Your task to perform on an android device: I want to buy the apple iphone 14 in Blue 128 GB  search for the same on the Flipkart app.
Image 0: 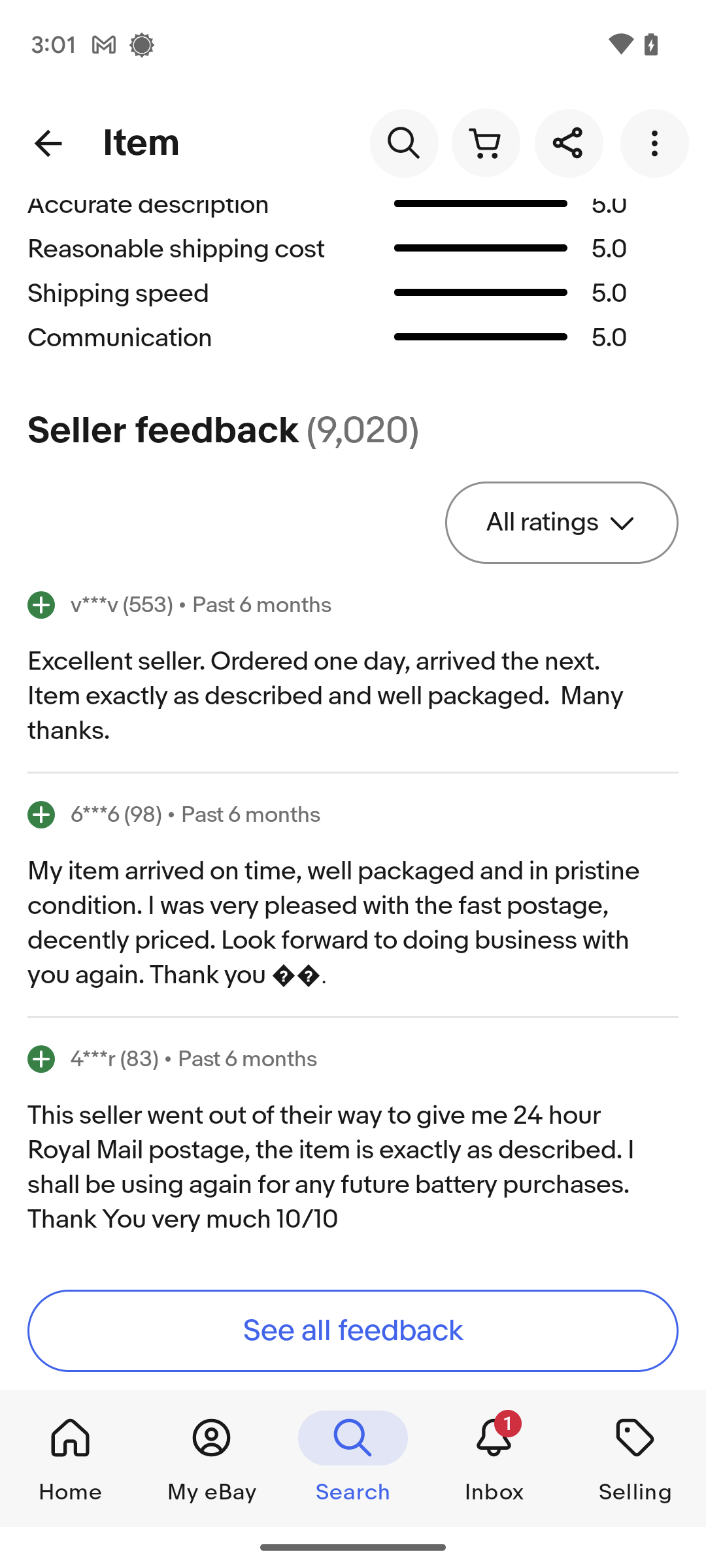
Open the Flipkart app.
Step 0: open app "Flipkart"
Image 1: 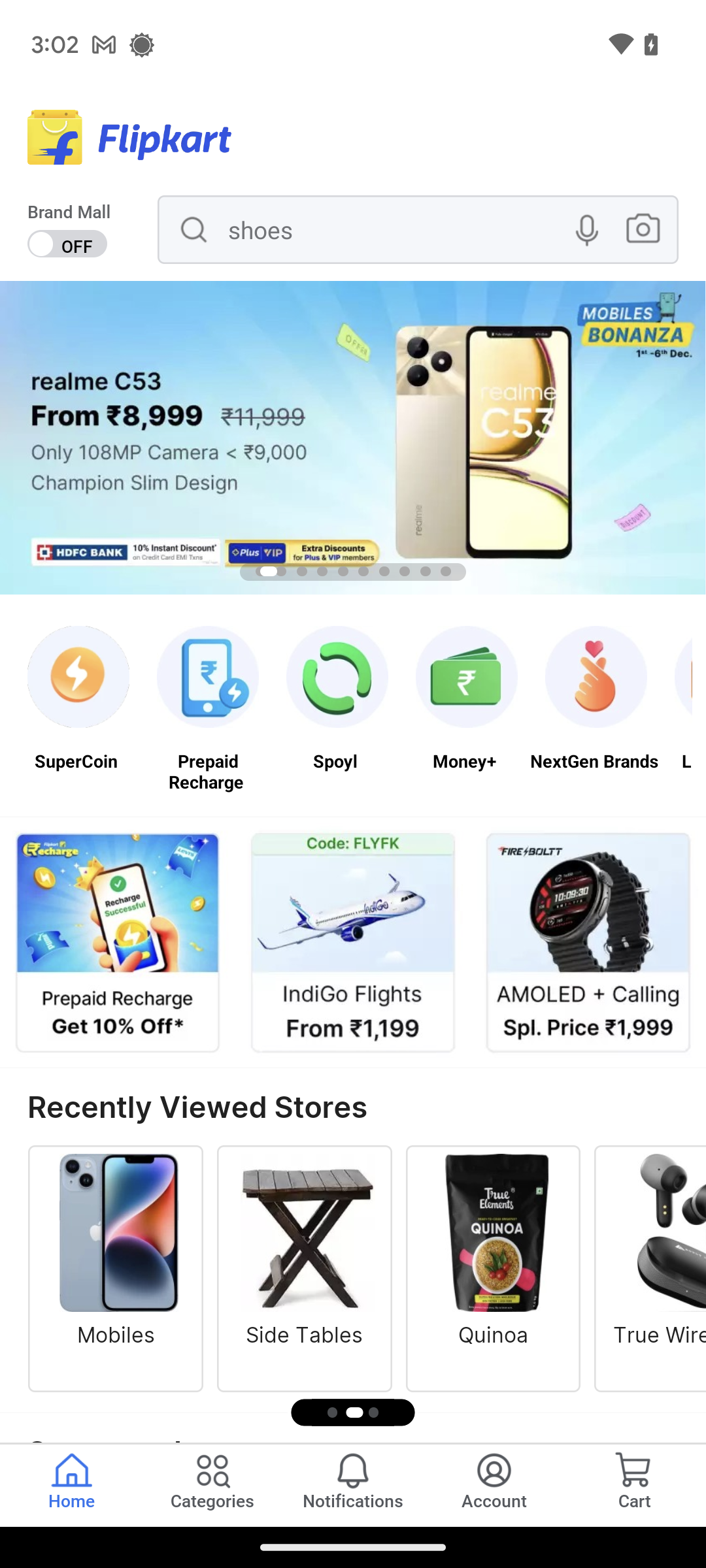
Click on the search  bar at the top of the screen.
Step 1: click (397, 241)
Image 2: 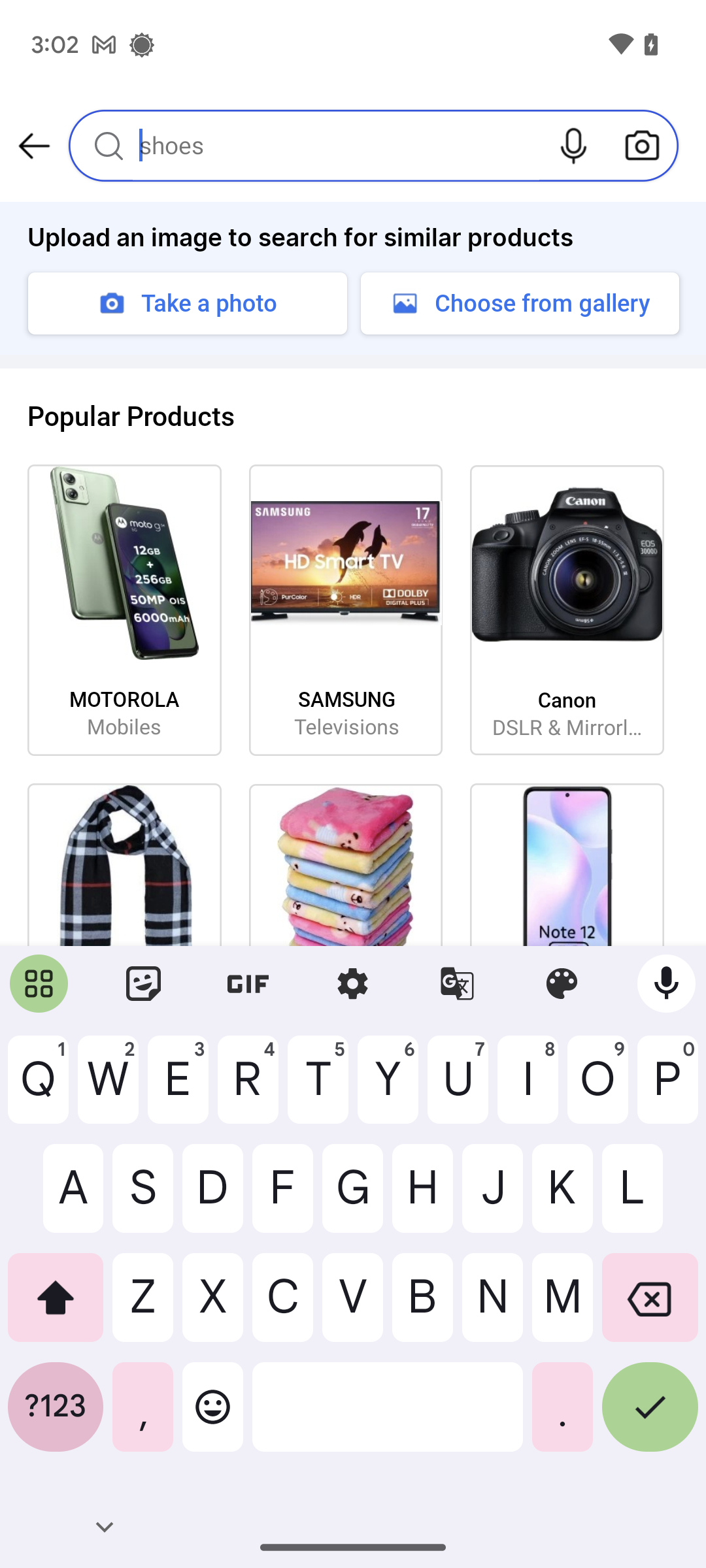
Type in APPLE iphone 14.
Step 2: type "APPLE iphone 14"
Image 3: 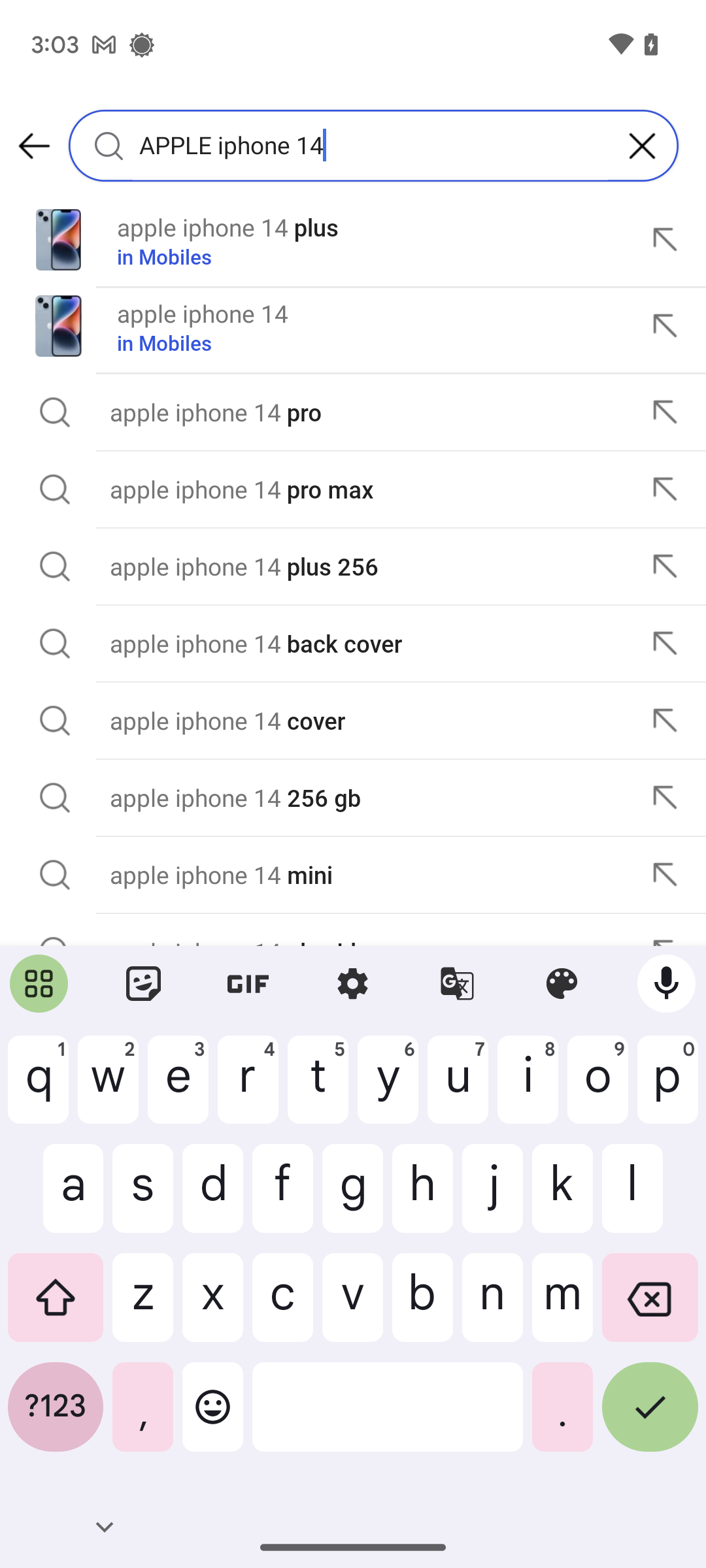
Click on the tick button at the bottom-right of the keyboard.
Step 3: click (650, 1417)